Your task to perform on an android device: I'd like to set up a Rate Alert to make sure I don't miss out on any good deals.
Image 0: 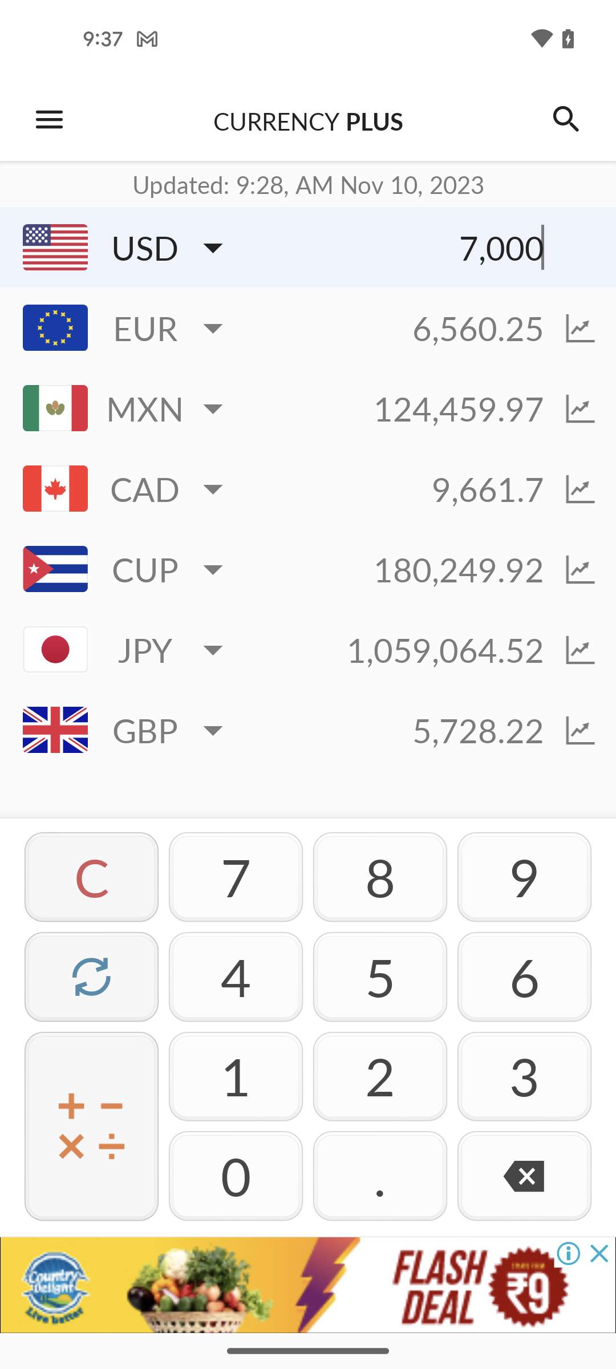
click on the menu bar icon
Step 0: click (49, 119)
Image 1: 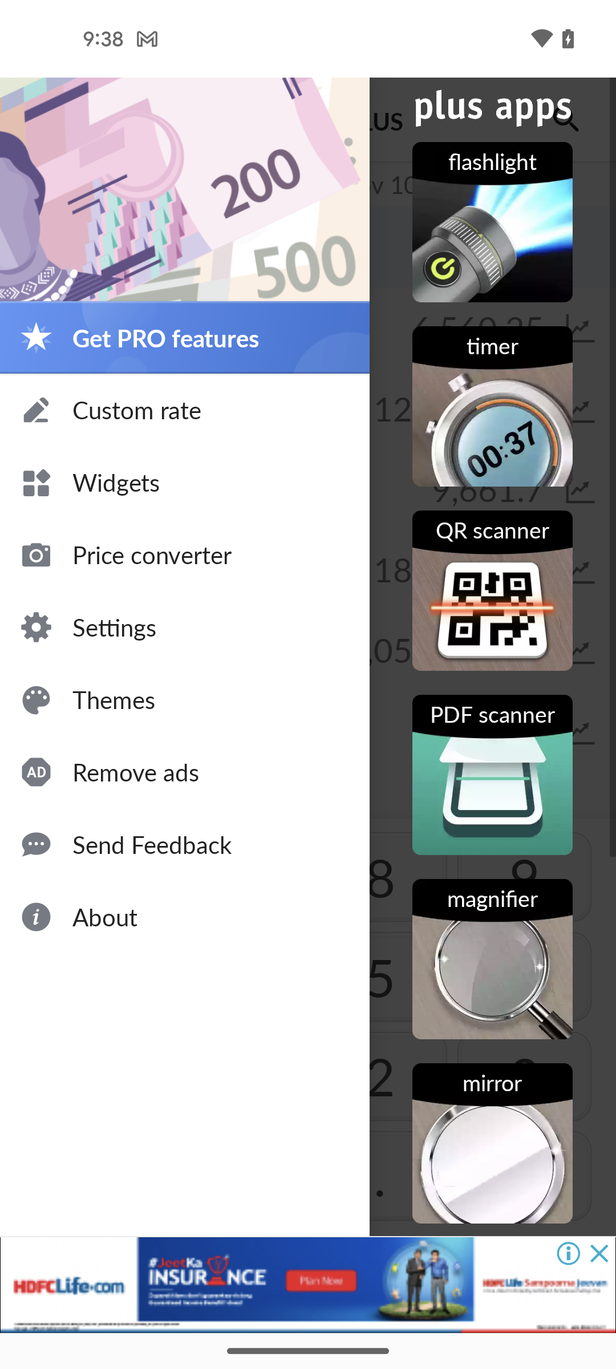
click on the custom rate option
Step 1: click (145, 408)
Image 2: 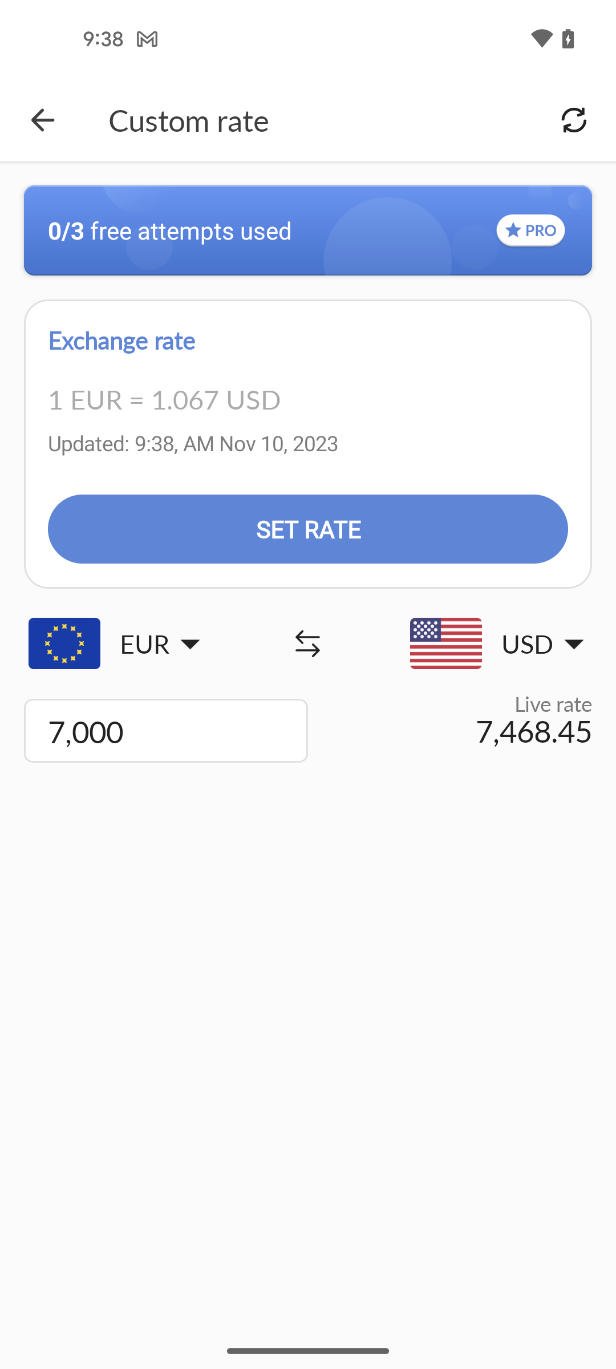
click on the set rate button
Step 2: click (358, 509)
Image 3: 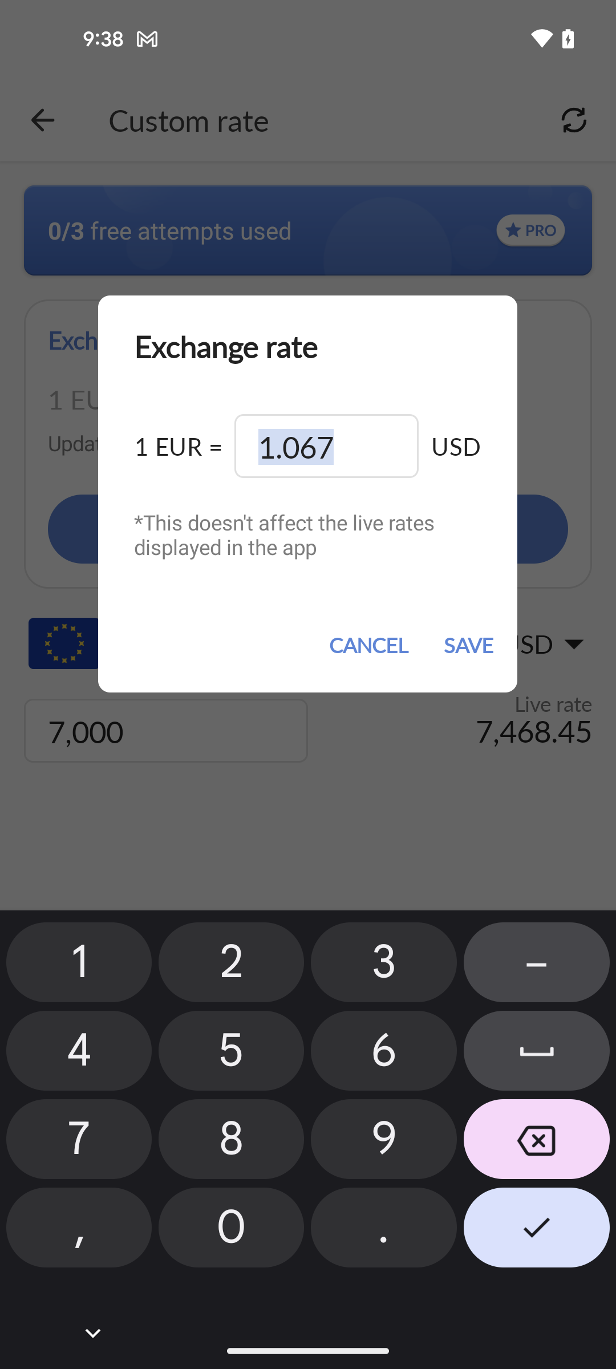
enter the value 1.050
Step 3: wait
Image 4: 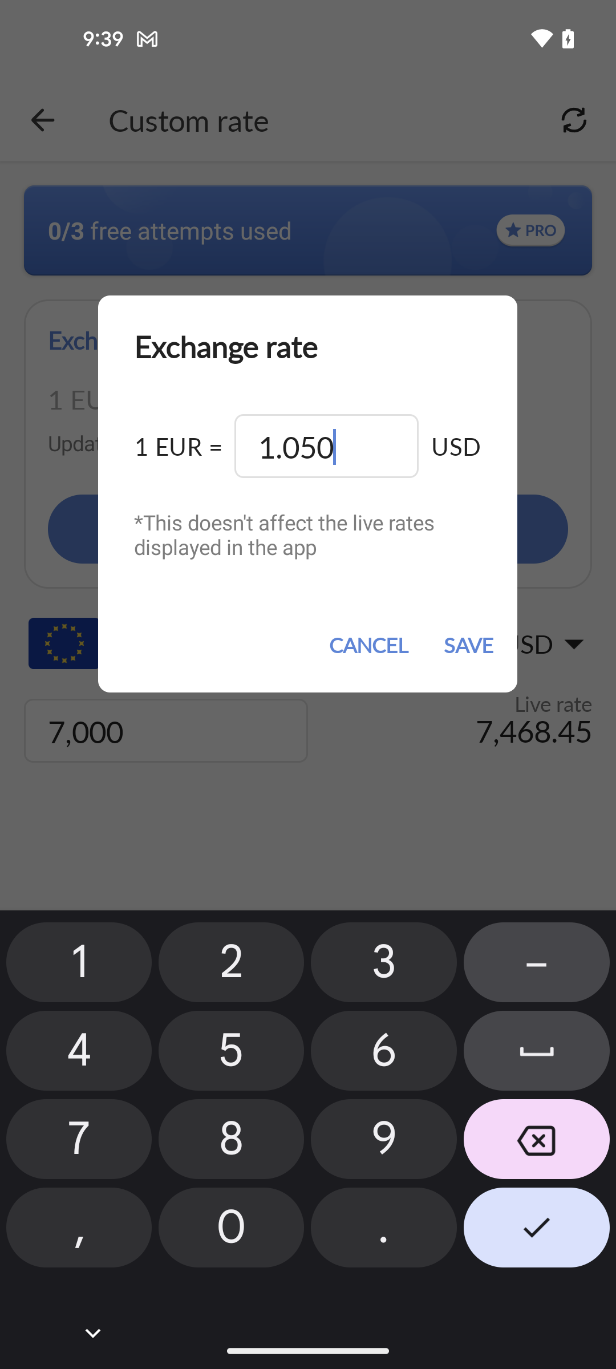
click on the save option
Step 4: click (468, 644)